Your task to perform on an android device: In the moovit app, Search location from Tagore garden Metro station to New Delhi Metro Station departure on 27 June 2 pm
Image 0: 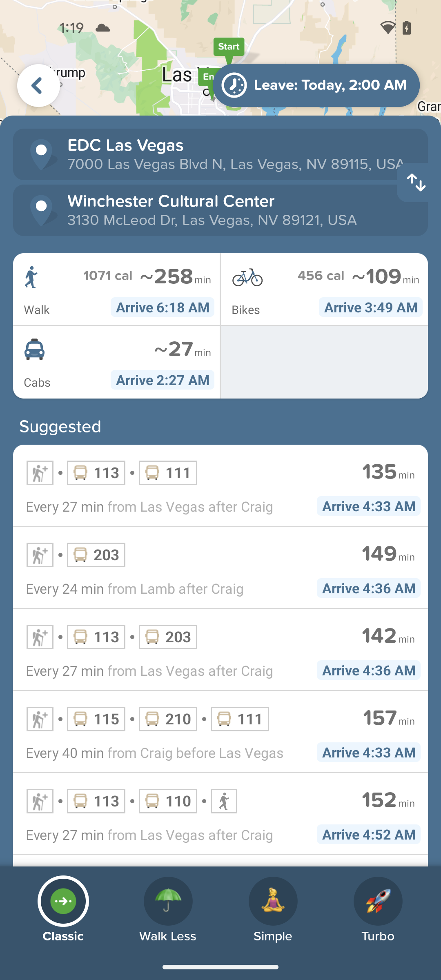
Open moovit app
Step 0: open app "Moovit"
Image 1: 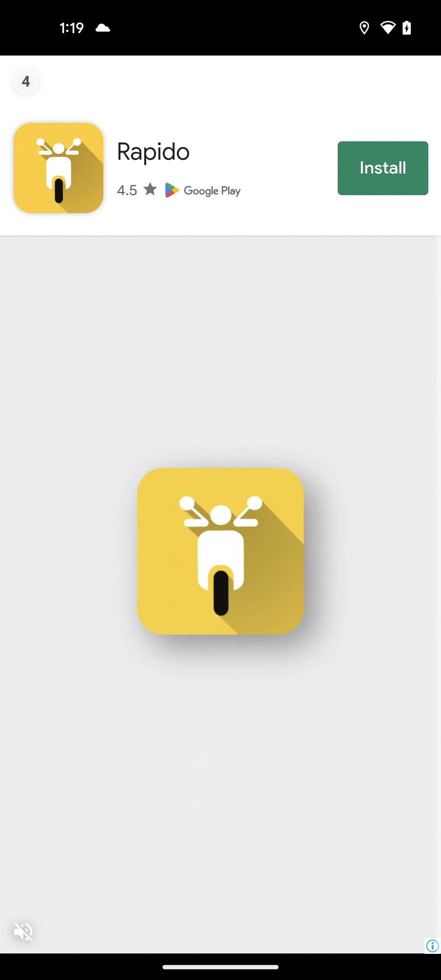
Open moovit app
Step 1: wait
Image 3: 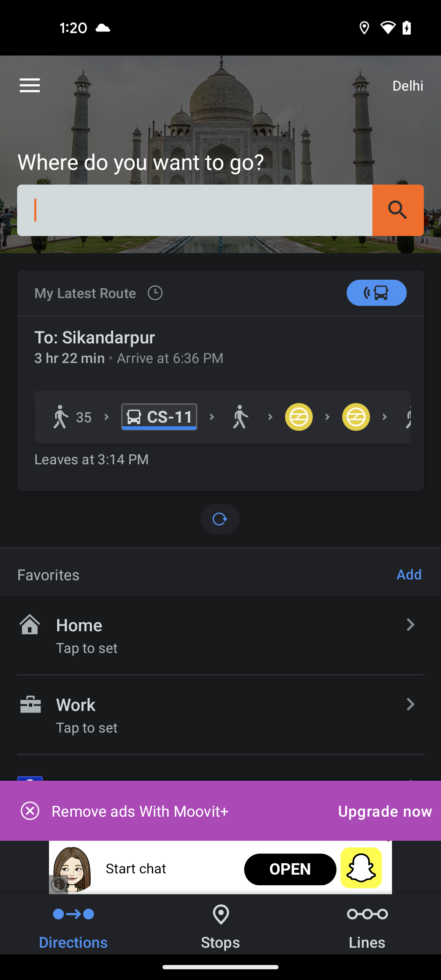
Click on the search bar at the top  of the screen
Step 3: click (220, 210)
Image 4: 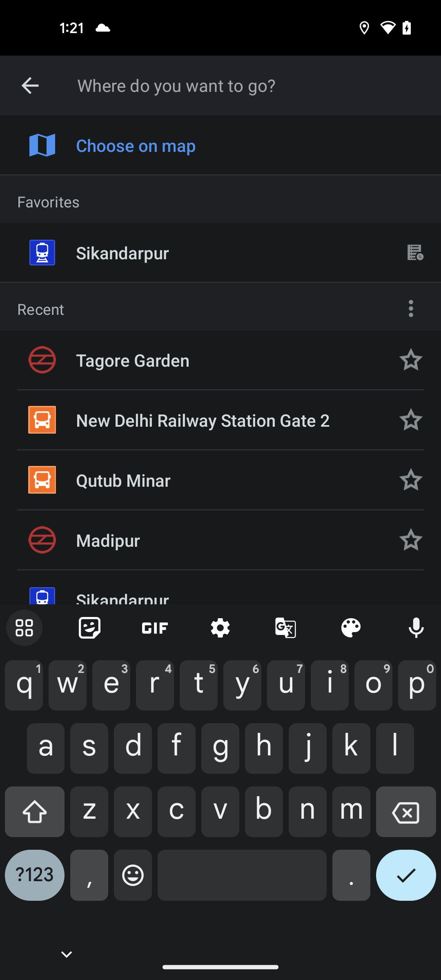
Search for New Delhi Metro Station
Step 4: type " New Delhi Metro Station"
Image 5: 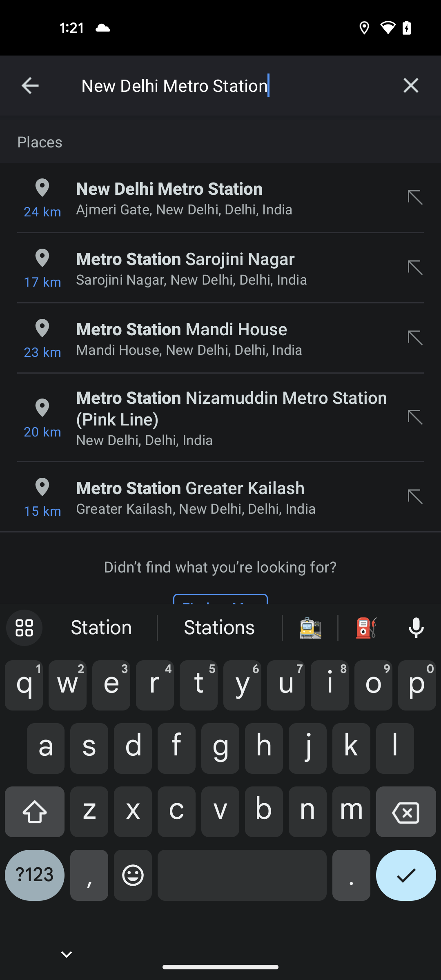
Click on the first search result
Step 5: click (232, 209)
Image 6: 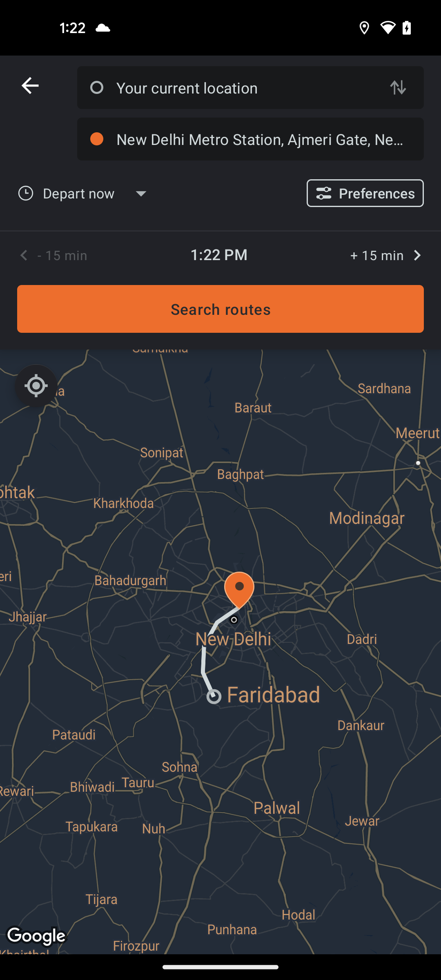
Click on the Current location search bar
Step 6: click (244, 87)
Image 7: 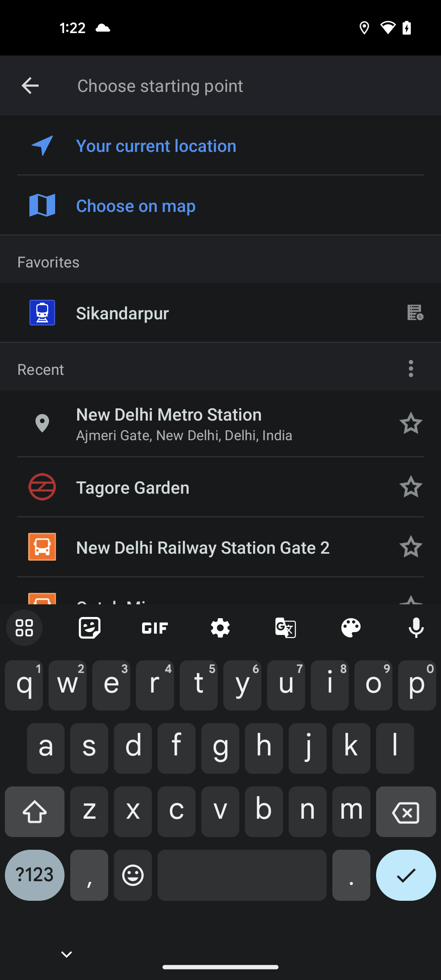
Search for Tagore garden Metro station
Step 7: type "Tagore garden Metro station"
Image 8: 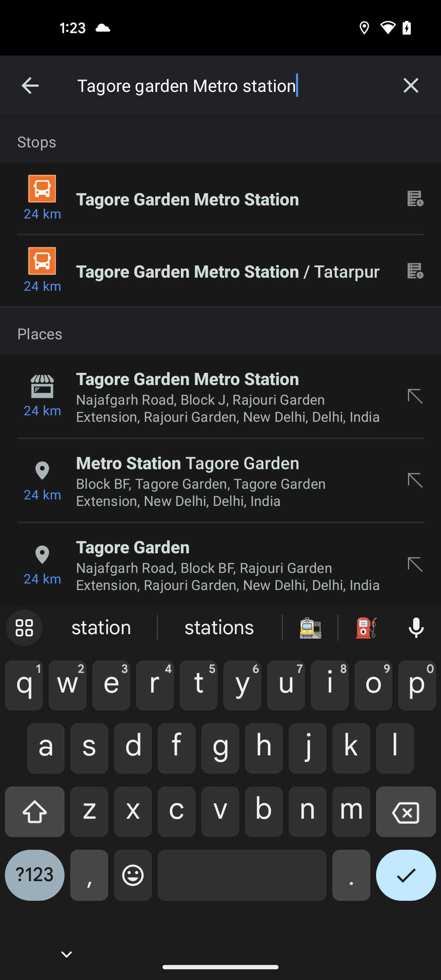
Click on the first search result
Step 8: click (232, 198)
Image 9: 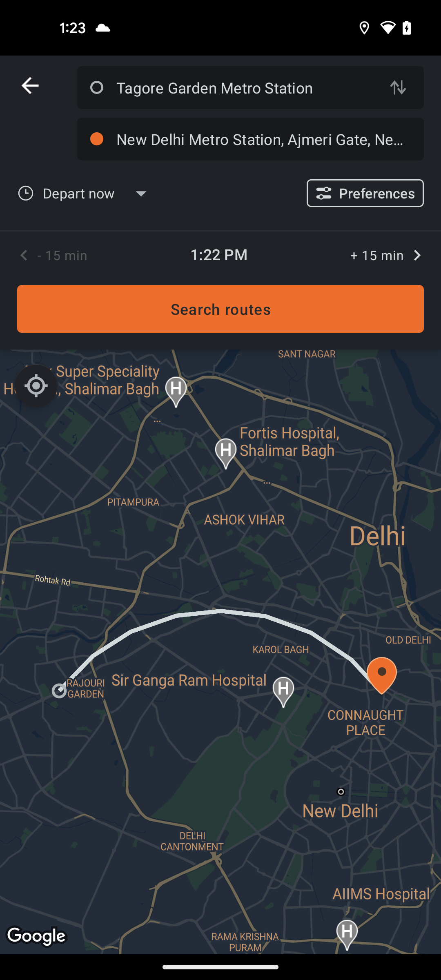
Click on the departure section
Step 9: click (92, 193)
Image 10: 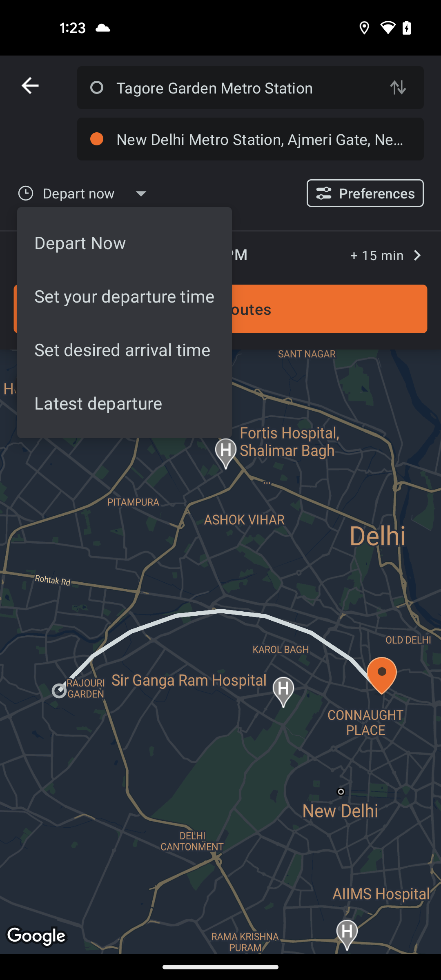
Click on the Set your departure time at the pop up window
Step 10: click (125, 296)
Image 11: 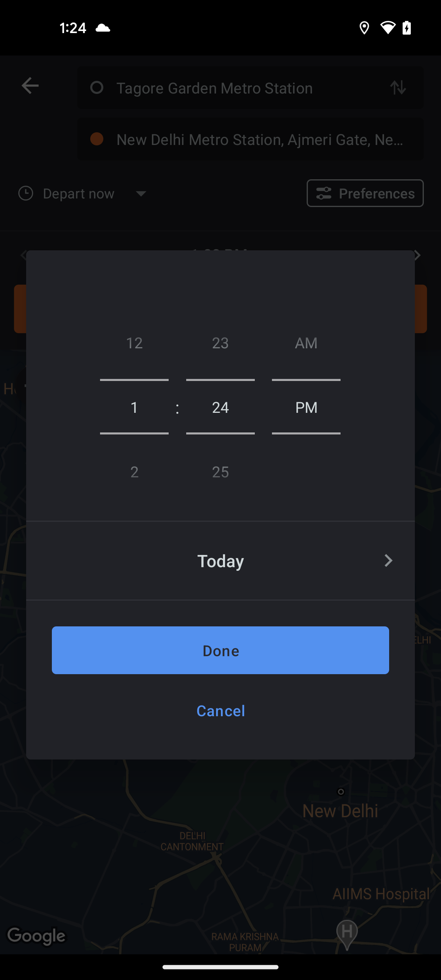
Swipe up the hours section to select 2 hours
Step 11: scroll down
Image 12: 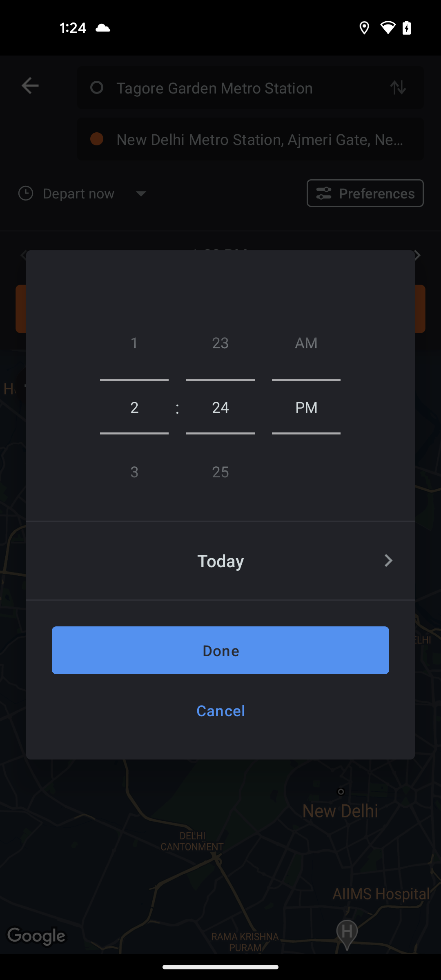
Swipe down to minutes section to select 00 minutes 
Step 12: scroll up
Image 13: 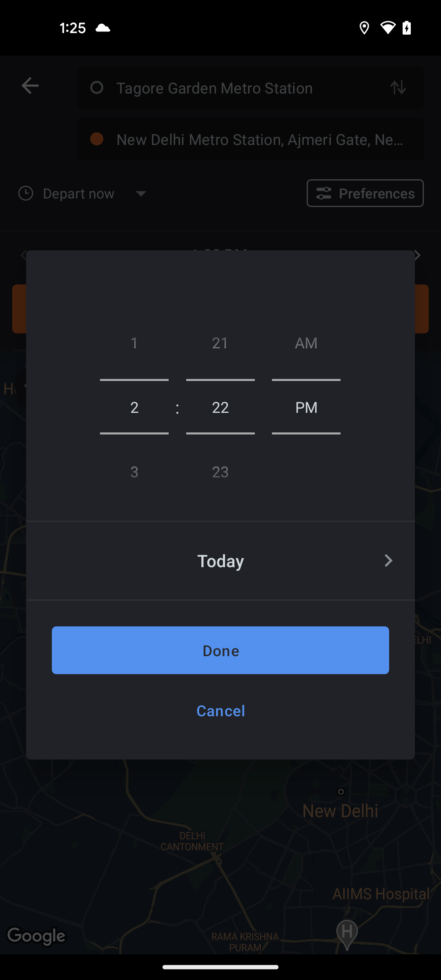
Swipe down to minutes section to select 00 minutes 
Step 13: scroll up
Image 14: 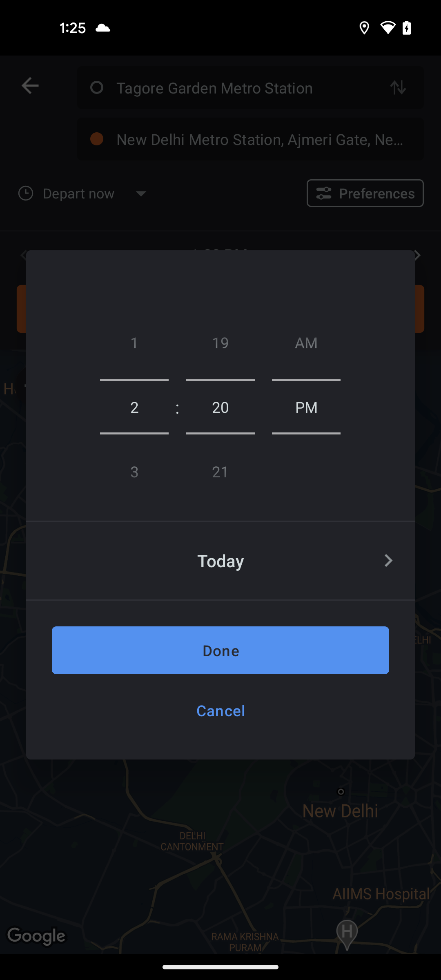
Swipe down to minutes section to select 00 minutes 
Step 14: scroll up
Image 15: 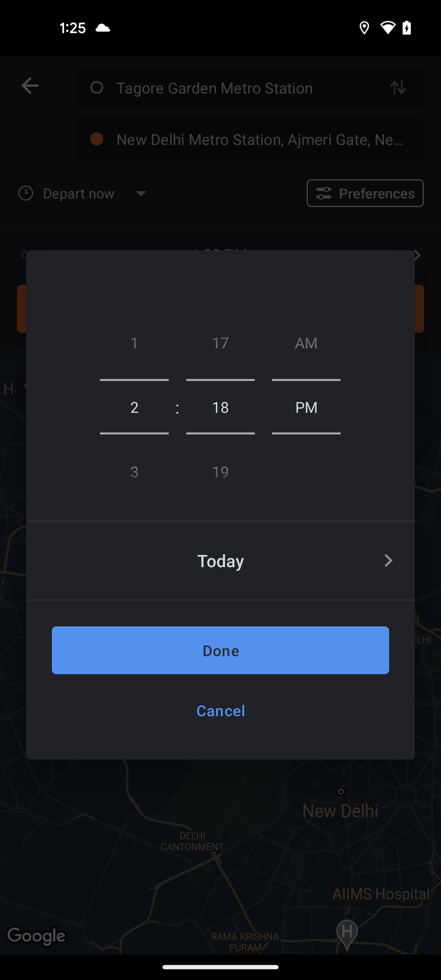
Swipe down to minutes section to select 00 minutes 
Step 15: scroll up
Image 16: 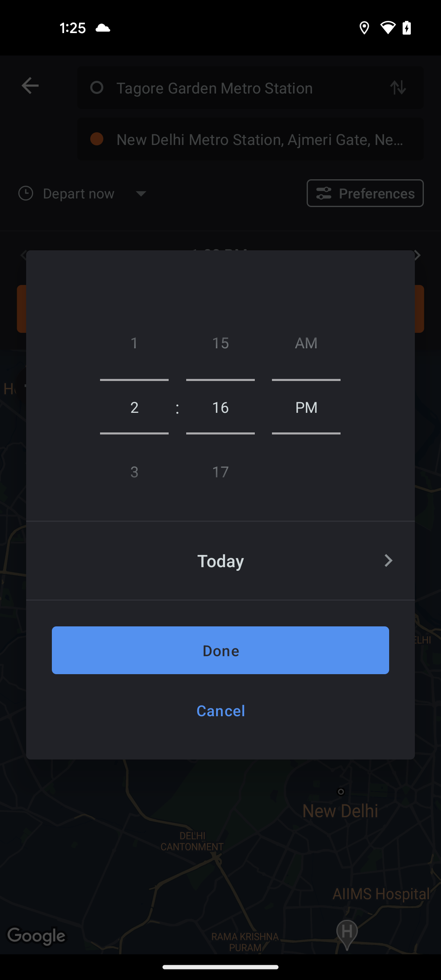
Swipe down to minutes section to select 00 minutes 
Step 16: scroll up
Image 17: 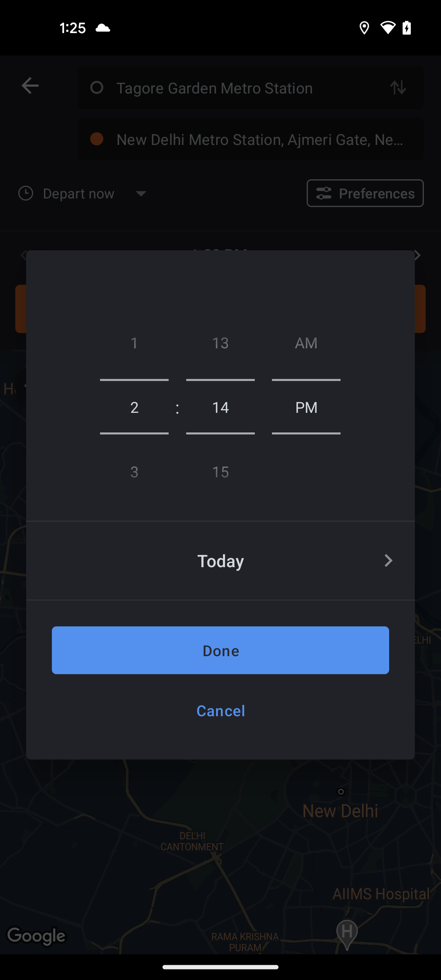
Swipe down to minutes section to select 00 minutes 
Step 17: scroll up
Image 18: 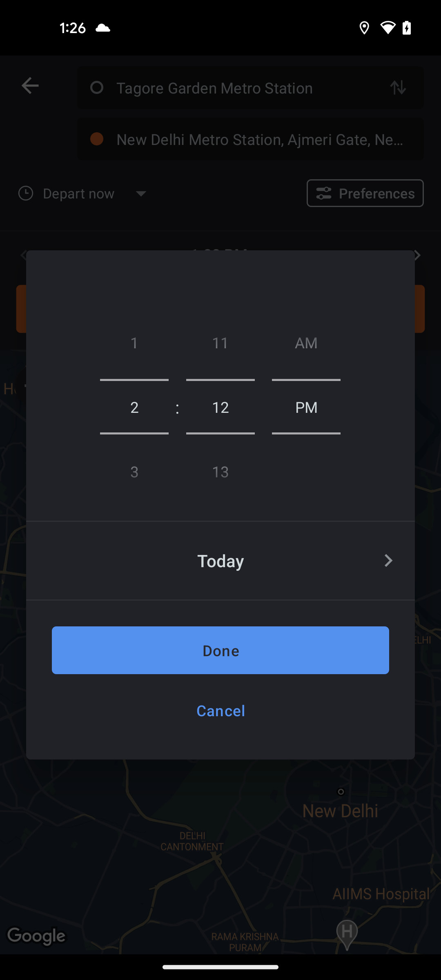
Swipe down to minutes section to select 00 minutes 
Step 18: scroll up
Image 19: 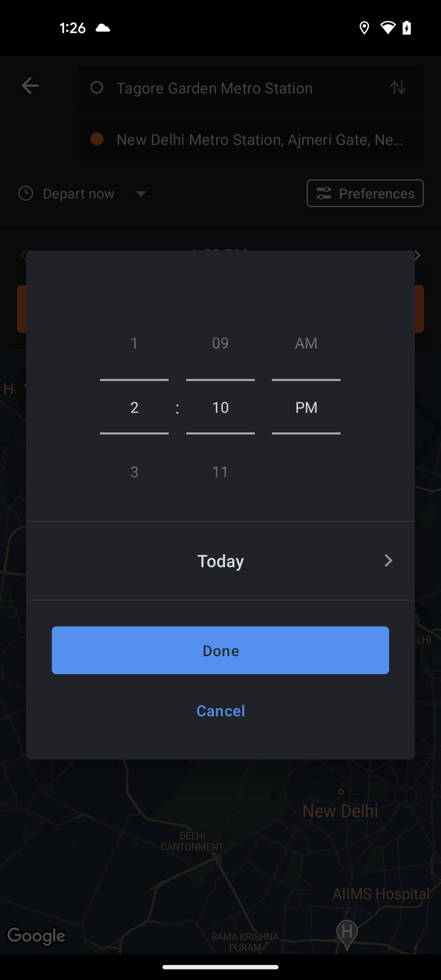
Swipe down to minutes section to select 00 minutes 
Step 19: scroll up
Image 20: 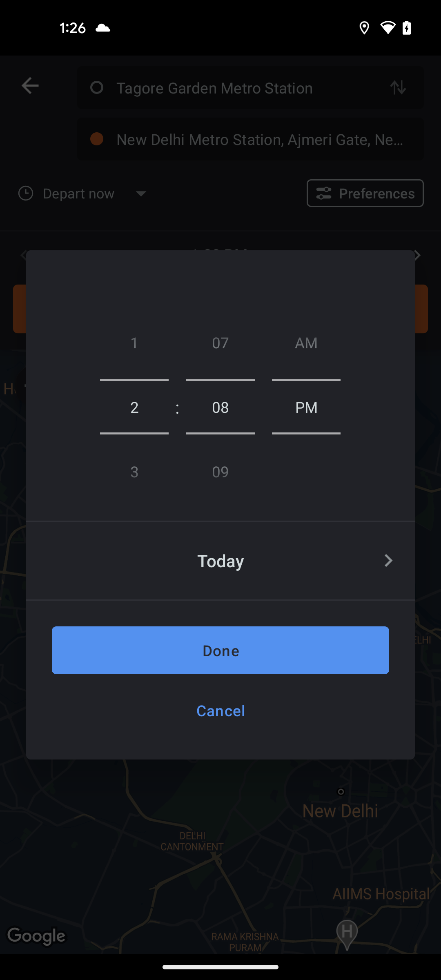
Swipe down to minutes section to select 00 minutes 
Step 20: scroll up
Image 21: 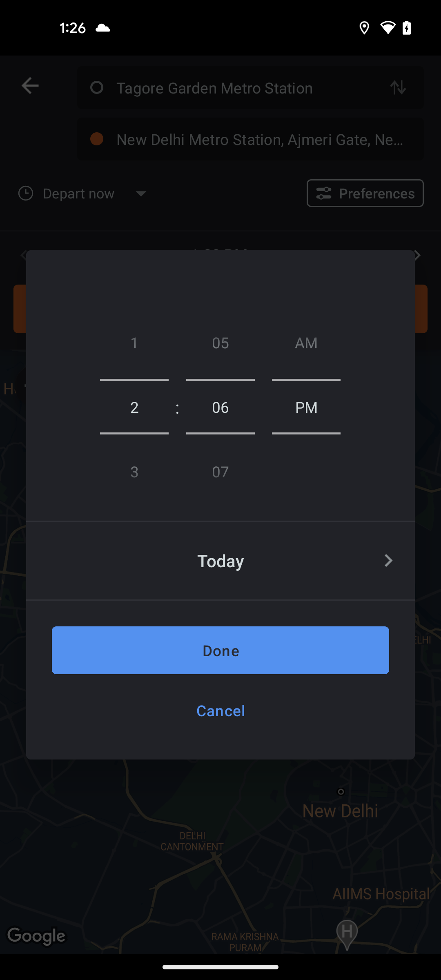
Swipe down to minutes section to select 00 minutes 
Step 21: scroll up
Image 22: 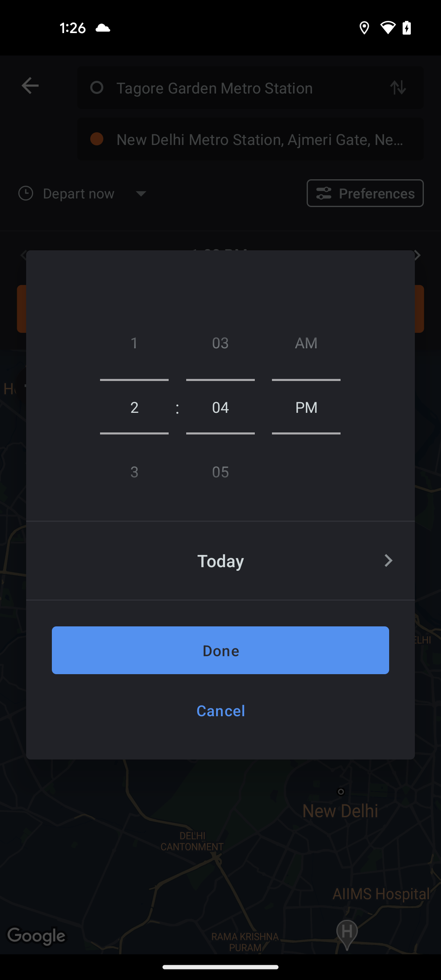
Swipe down to minutes section to select 00 minutes 
Step 22: scroll up
Image 23: 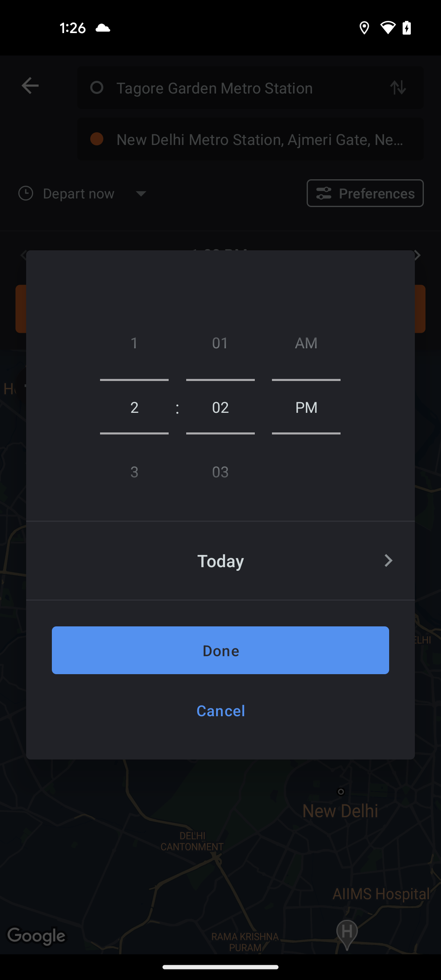
Swipe down to minutes section to select 00 minutes 
Step 23: scroll up
Image 24: 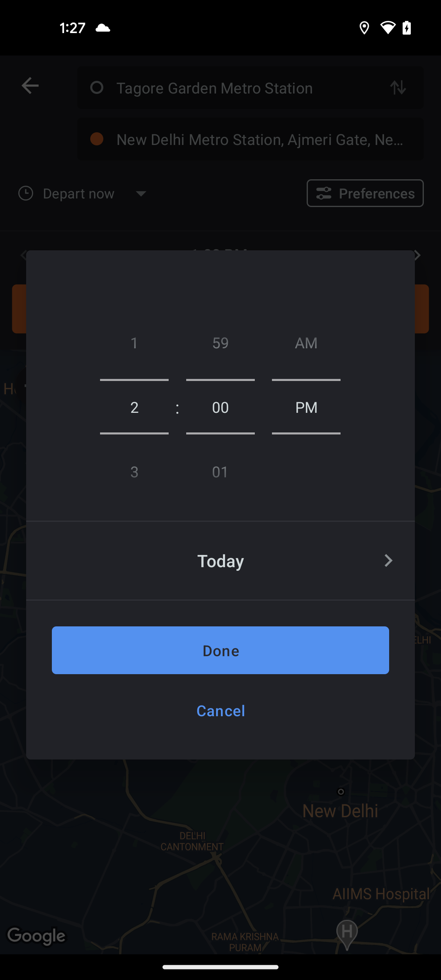
Click on the Done button
Step 24: click (220, 650)
Image 25: 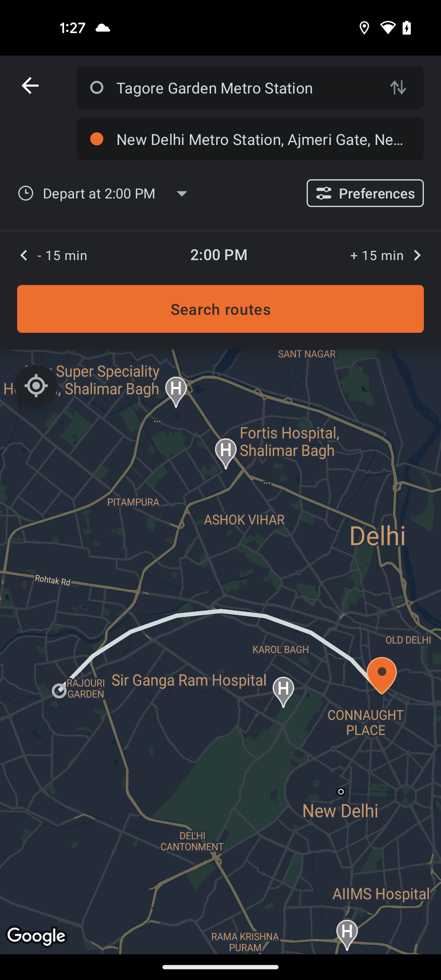
Click on the search routes button
Step 25: click (220, 309)